Your task to perform on an android device: Find the activities that I can do in Vancouver with my family from December 16 to 20.
Image 0: 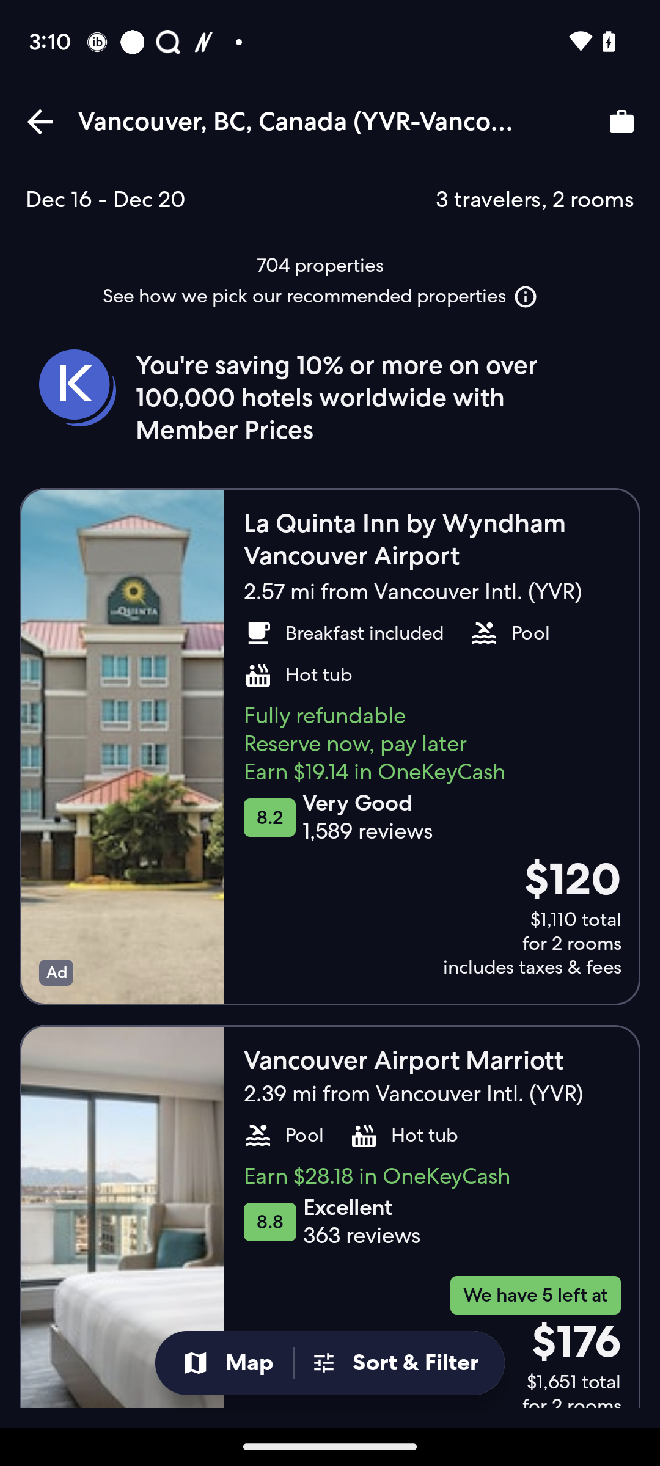
Go back to the previous page.
Step 0: press back button
Image 1: 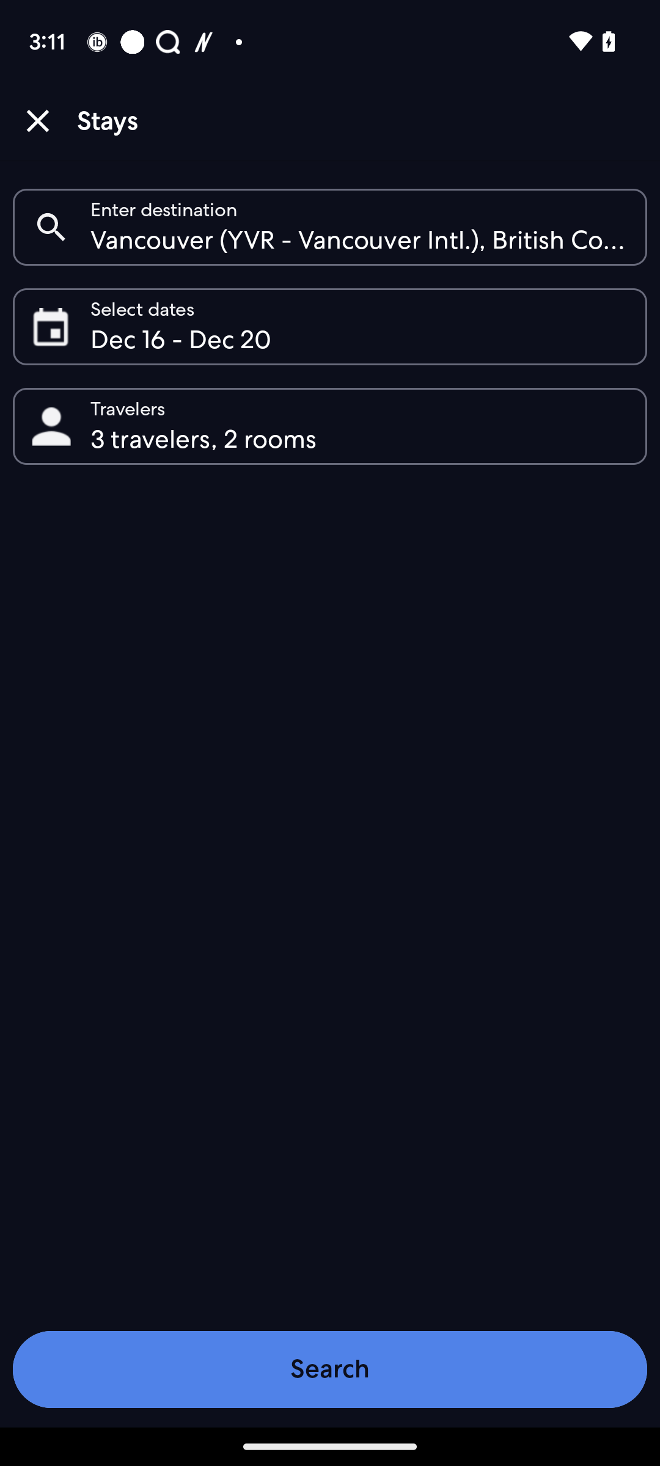
Go back to the previous page.
Step 1: press back button
Image 2: 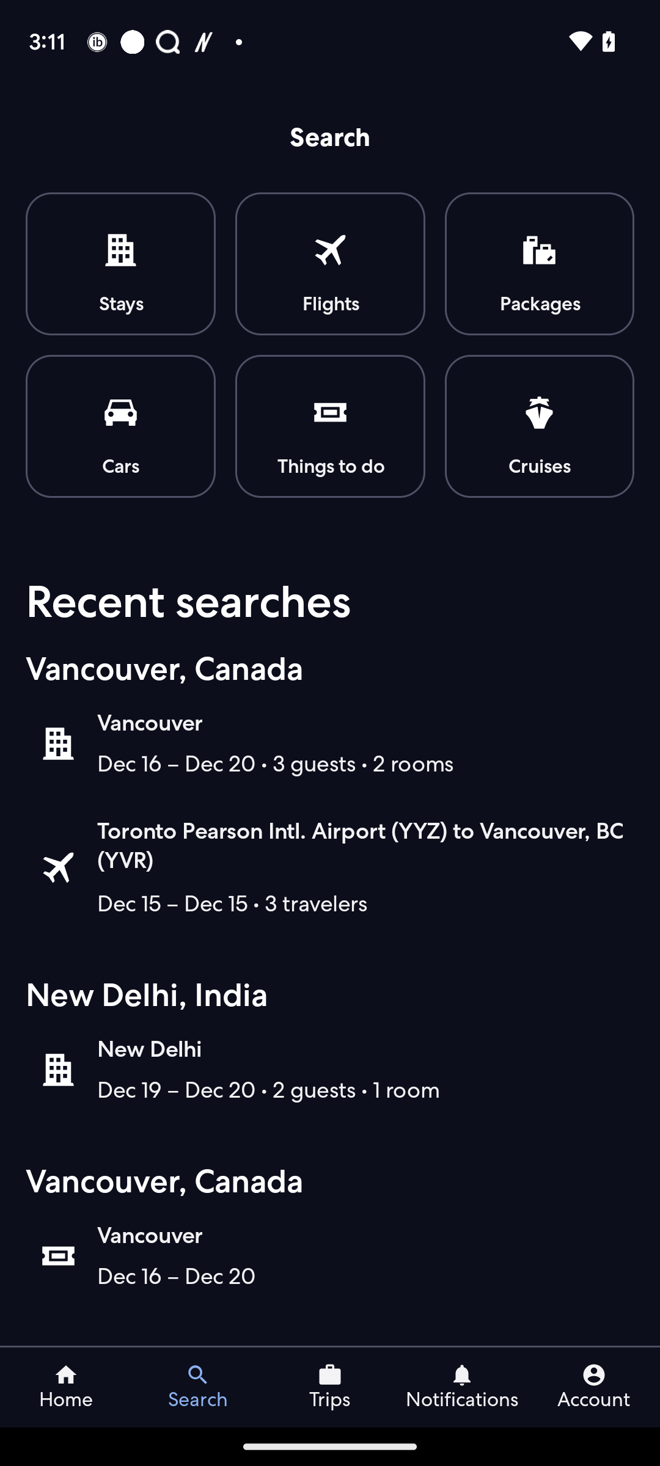
Click on the tab "Things to tab".
Step 2: click (331, 466)
Image 3: 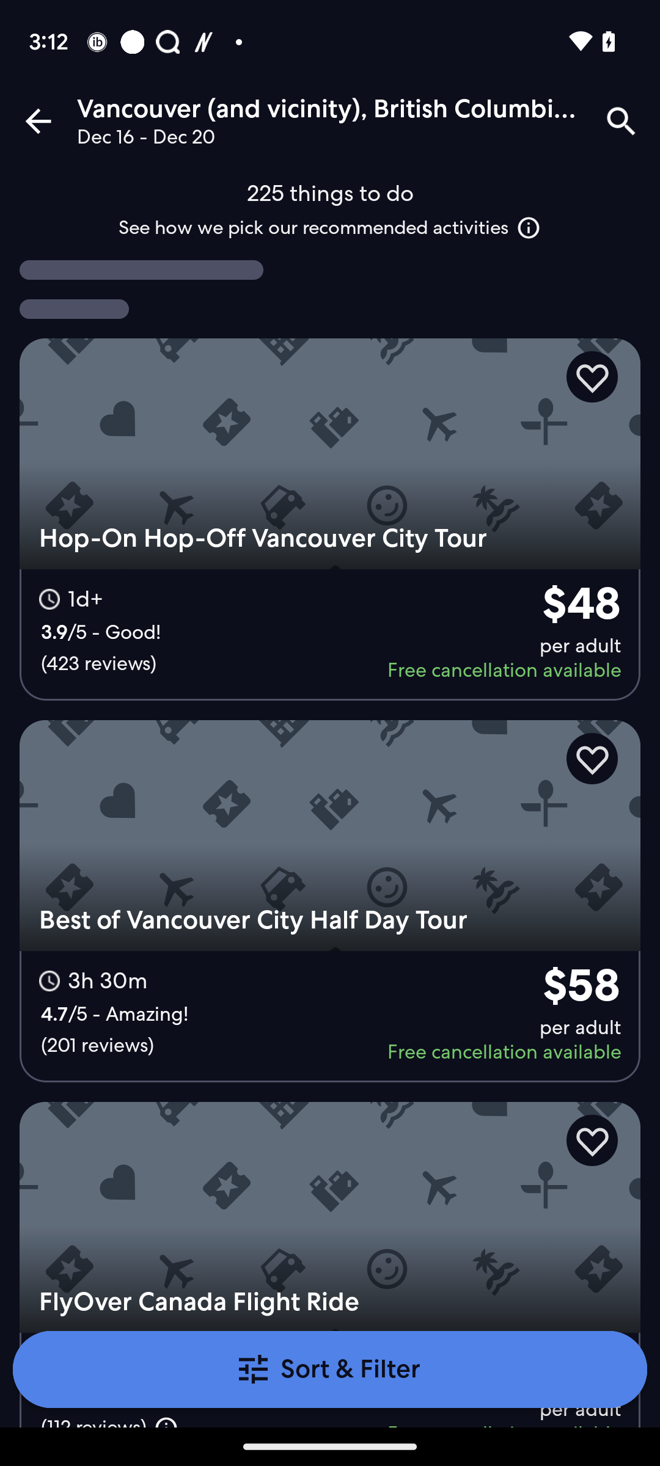
Click on the tab "Things to tab".
Step 3: wait